Your task to perform on an android device: Open the Outlook App, Select the Todoist Mail and mark an Email as read. 
Image 0: 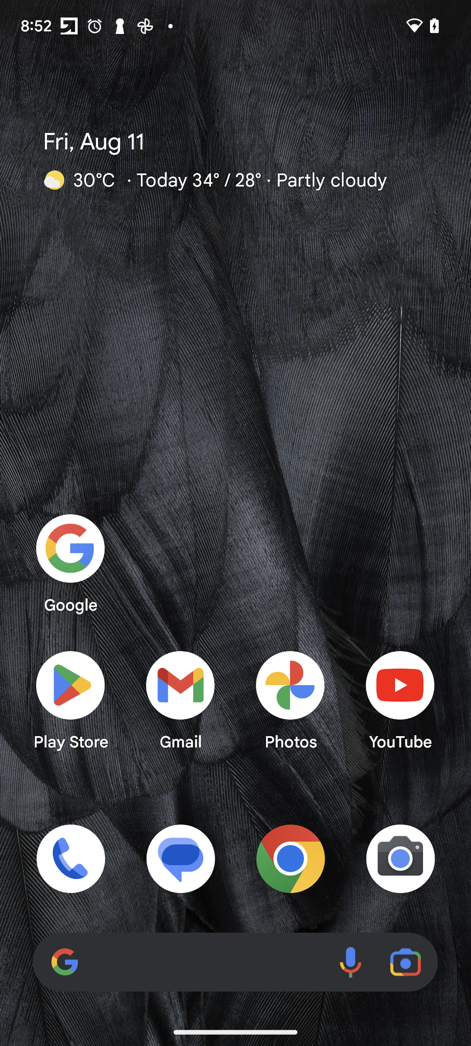
Open the Outlook App
Step 0: open app "Outlook"
Image 1: 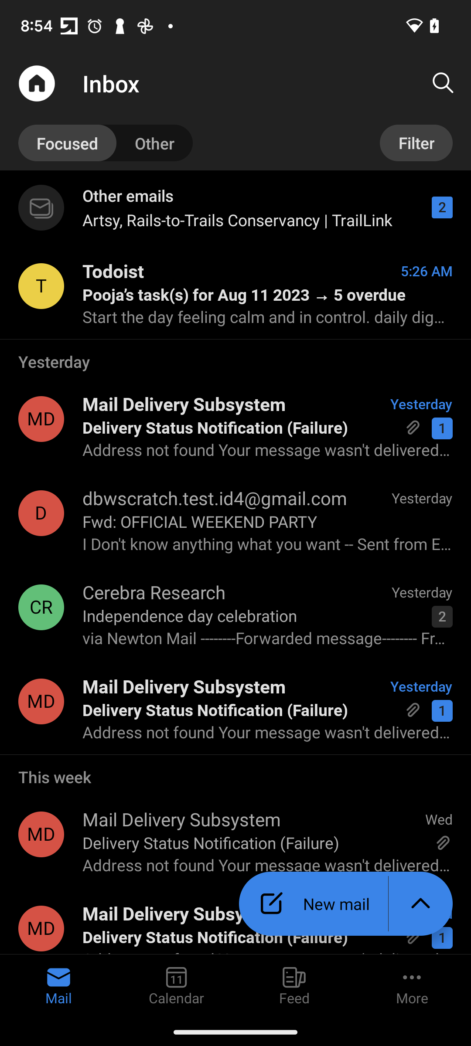
Select the Todoist Mail 
Step 1: click (41, 286)
Image 2: 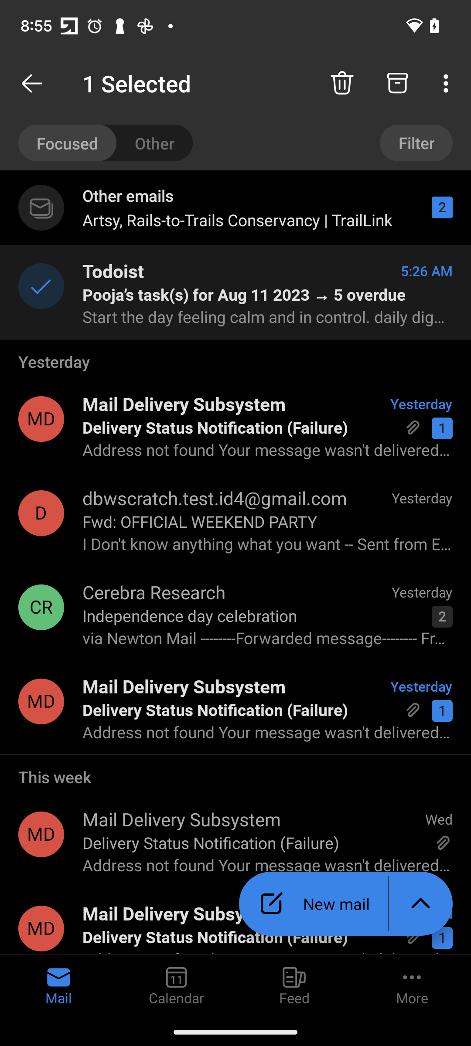
Go to the Three Dots in the Top right side of the screen 
Step 2: click (448, 83)
Image 3: 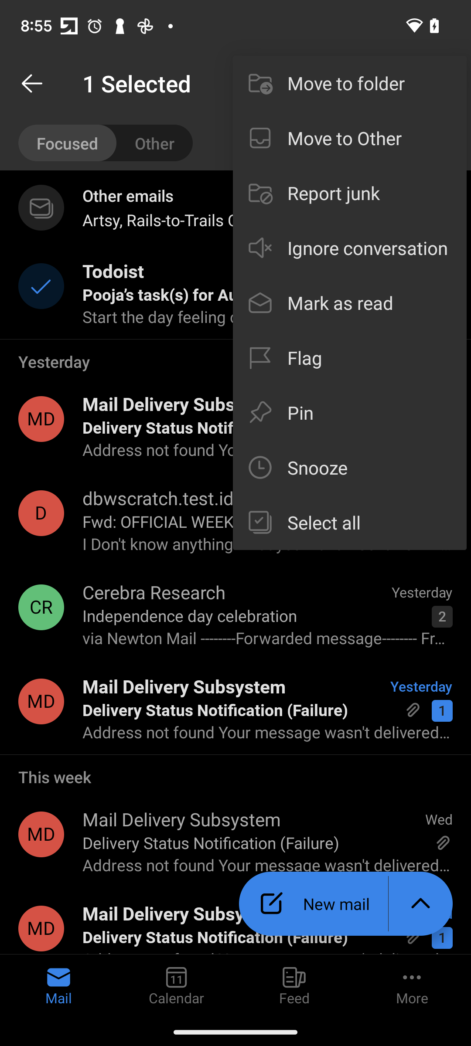
Click on the Mark as read Option to mark an email as read
Step 3: click (368, 302)